Your task to perform on an android device: Delete the number of my ex-colleague, Briss, in the phonebook app.
Image 0: 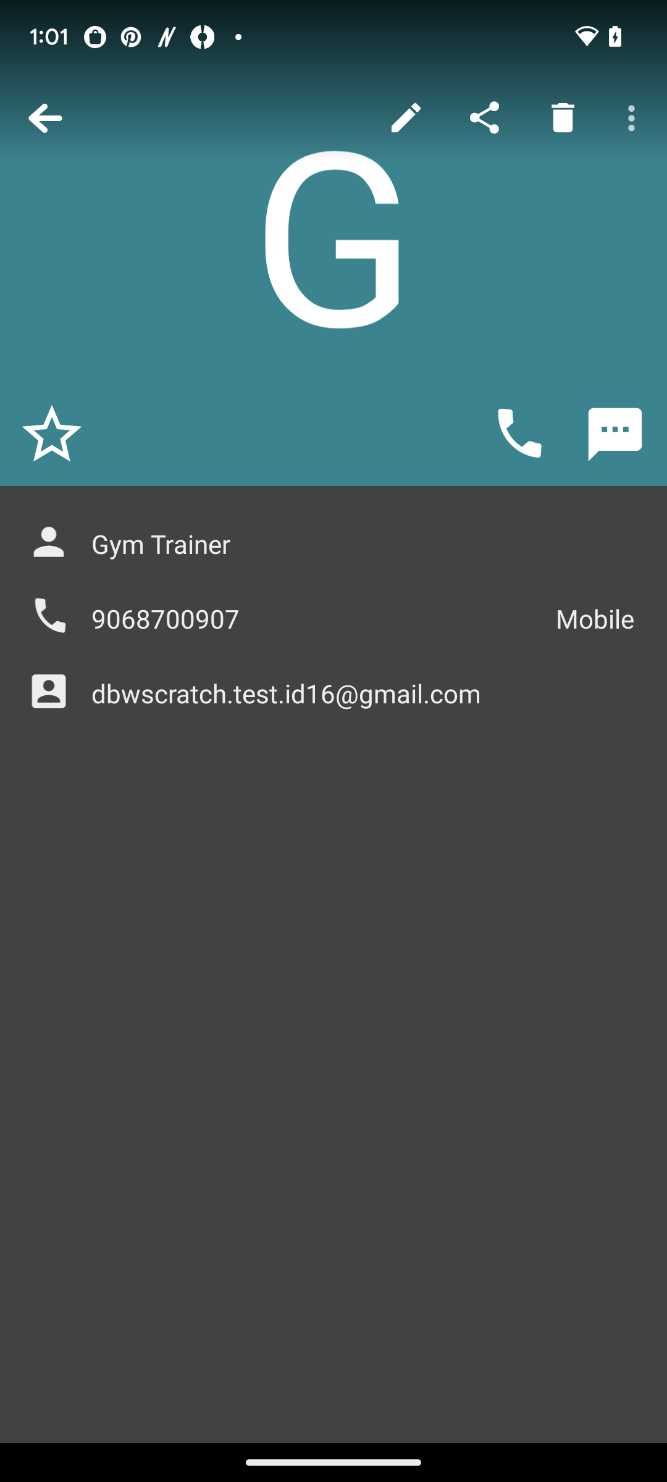
Click on the back button.
Step 0: click (44, 117)
Image 1: 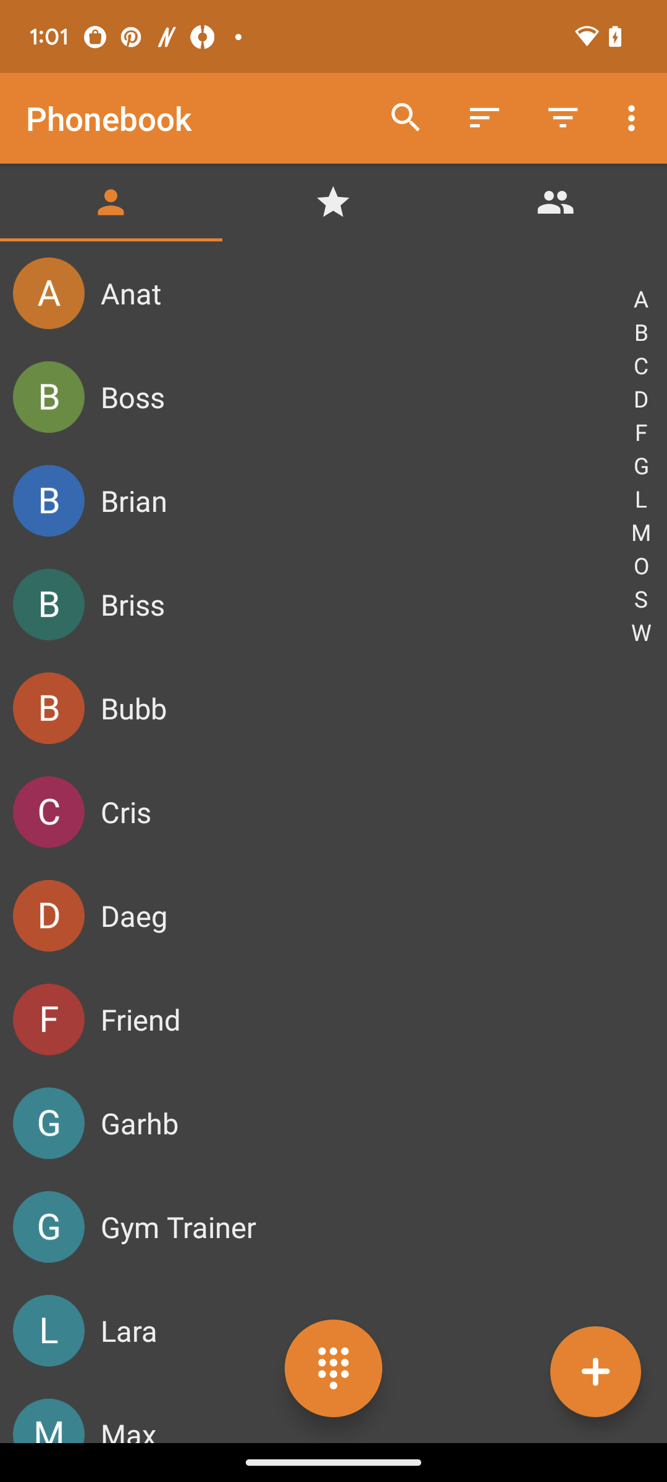
Click on the Briss contact.
Step 1: click (364, 604)
Image 2: 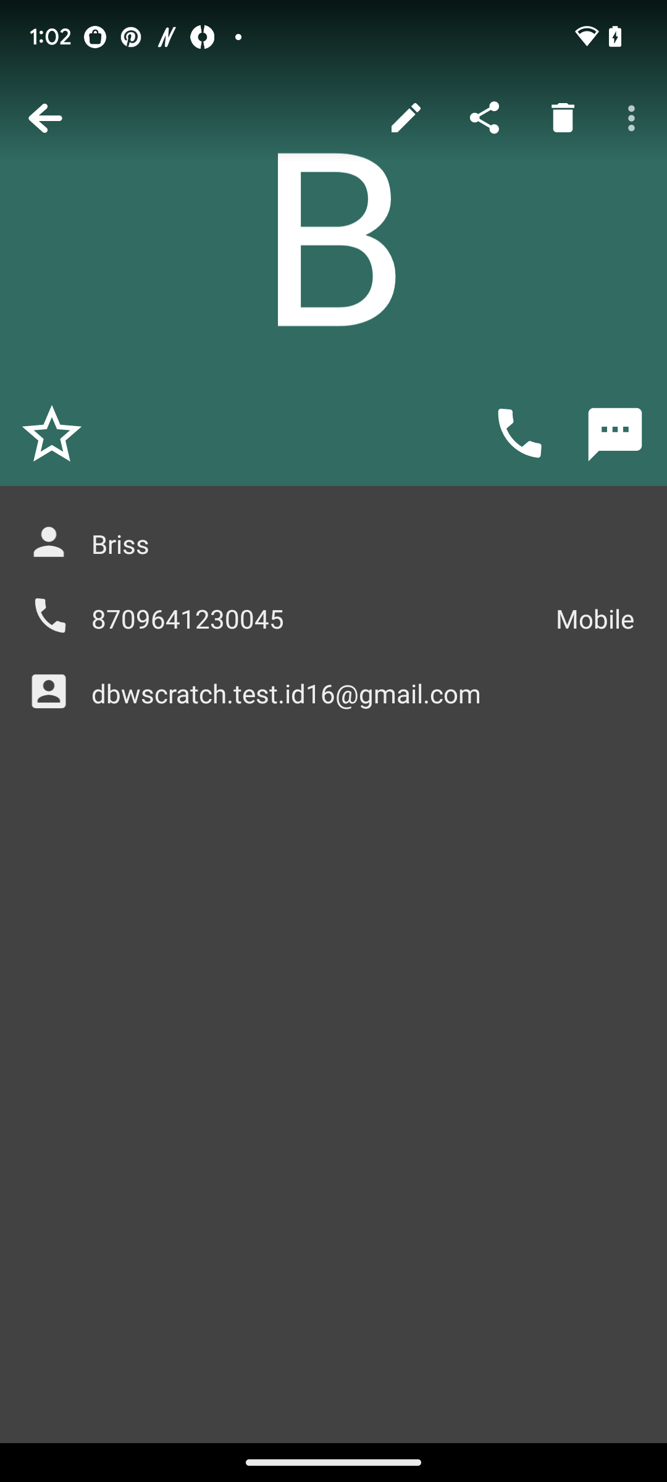
Click on the bin icon.
Step 2: click (563, 118)
Image 3: 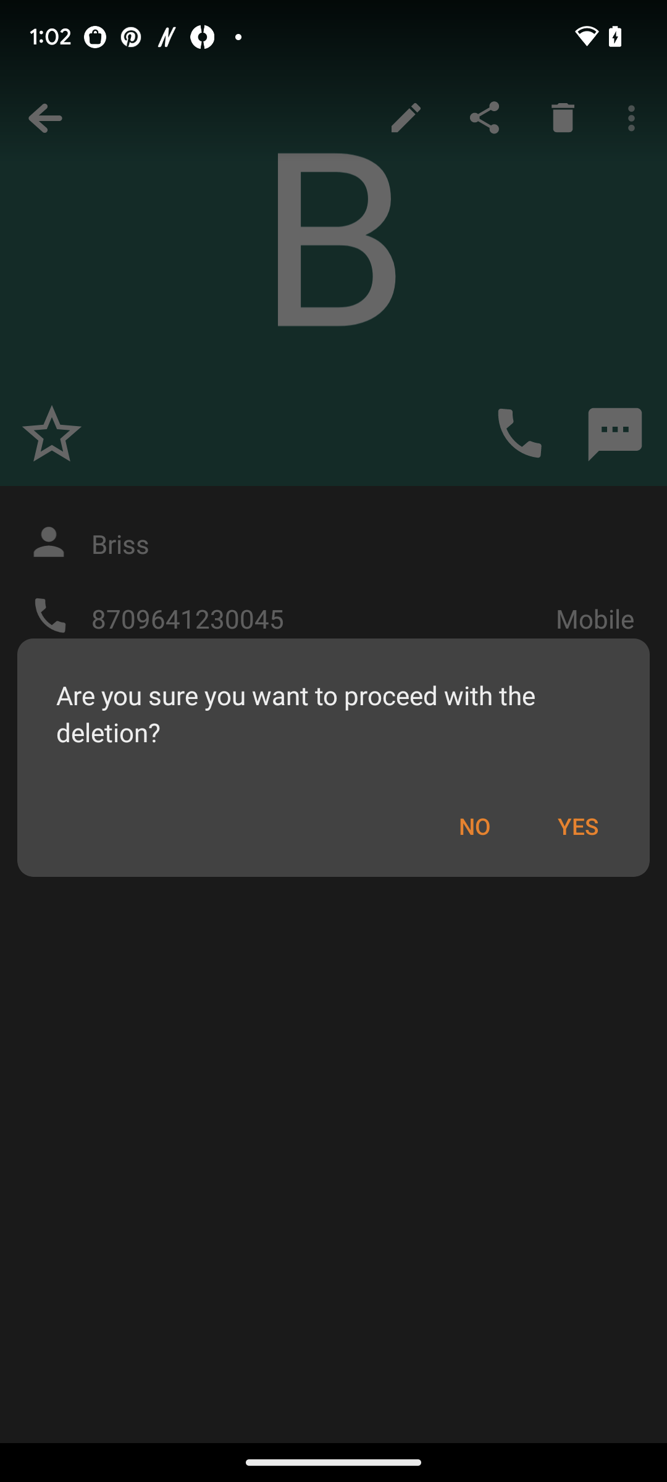
Select YES.
Step 3: click (577, 826)